Your task to perform on an android device: It's getting boring without any sound effect while learning language in the Duolingo app. Enable sound effect in the app
Image 0: 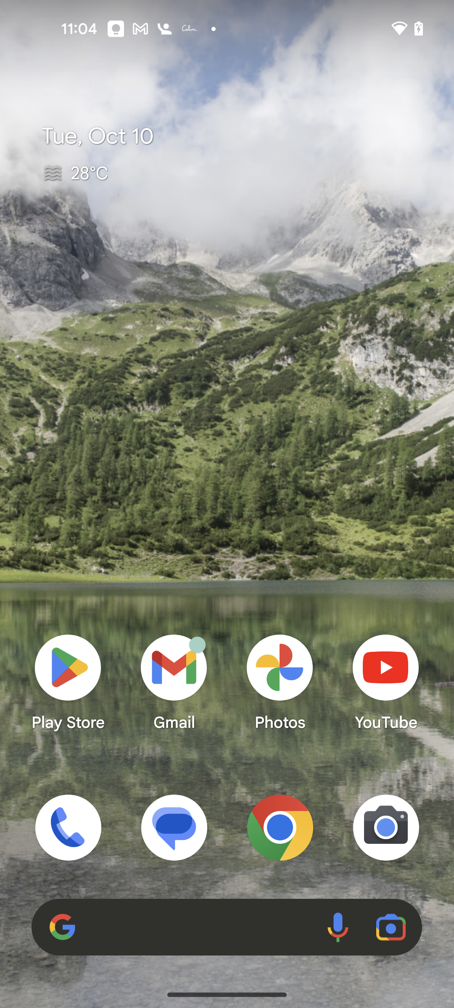
Open the Duolingo app
Step 0: open app "Duolingo"
Image 1: 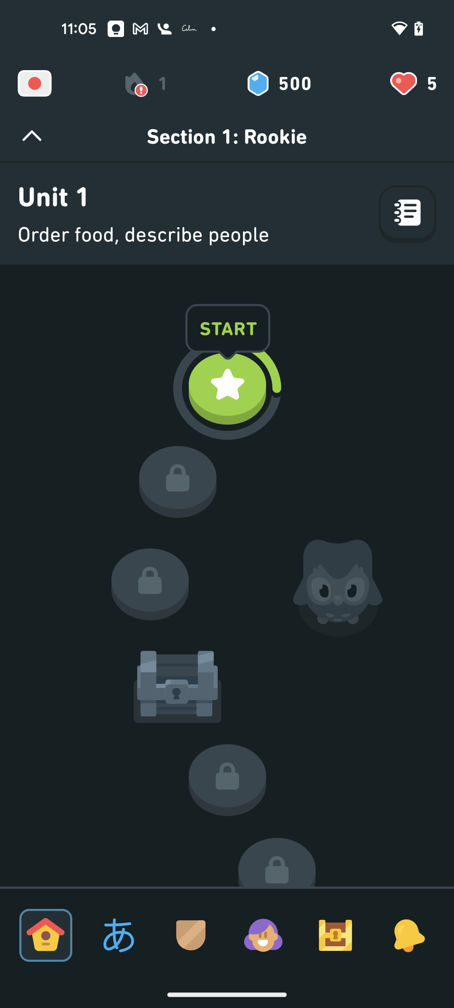
Click on the profile icon at the bottom of the screen
Step 1: click (263, 935)
Image 2: 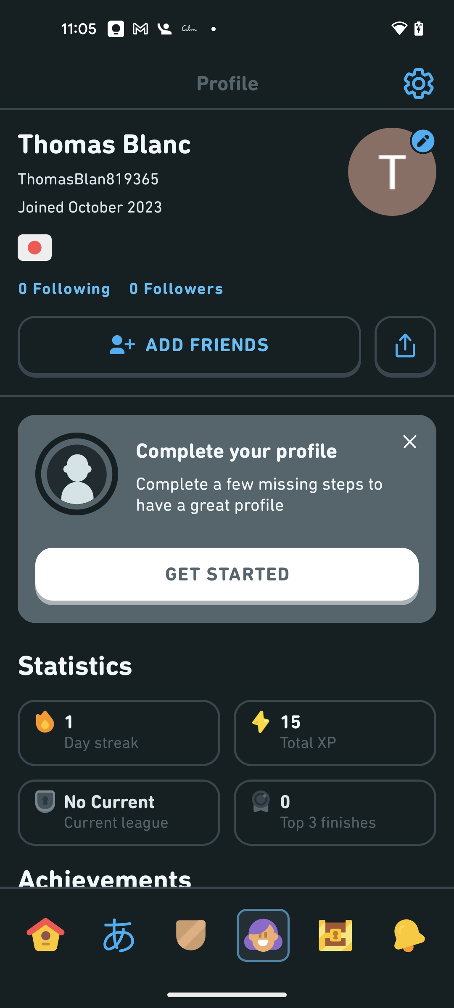
Click on the setting icon at the top right of the screen
Step 2: click (419, 84)
Image 5: 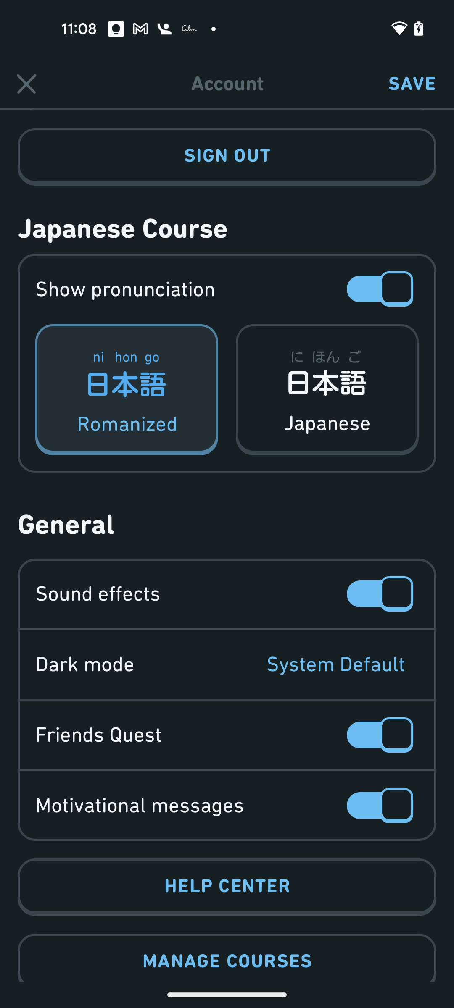
Click on the Save at the top right of the screen
Step 5: click (412, 84)